Your task to perform on an android device: Open the Kindle app & recommend the Never Lie book from library to akashgahlot@google.com through email
Image 1: 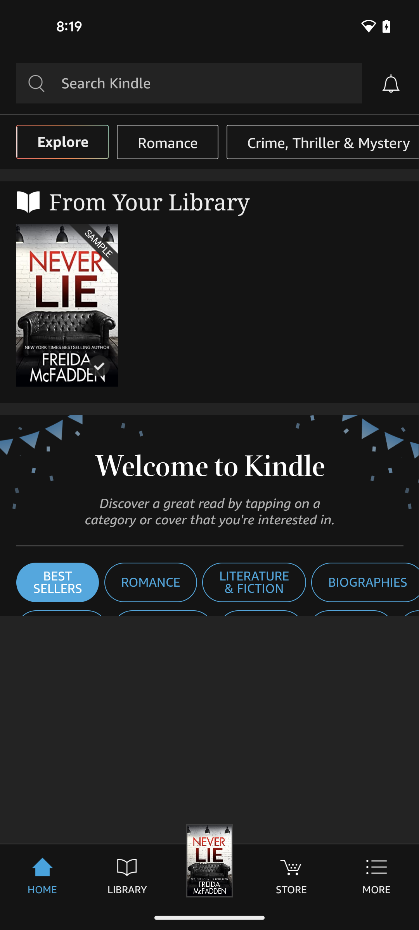
click on the Library tab at the bottom of the screen
Step 1: click (127, 874)
Image 3: 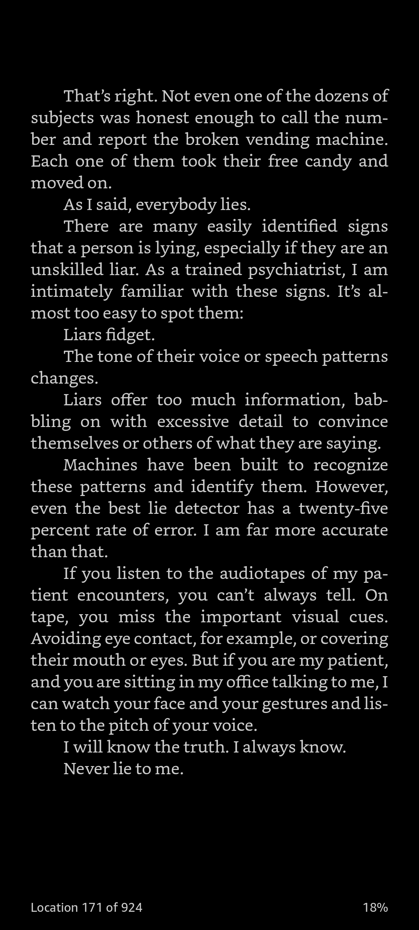
click on the Book page
Step 3: click (209, 465)
Image 4: 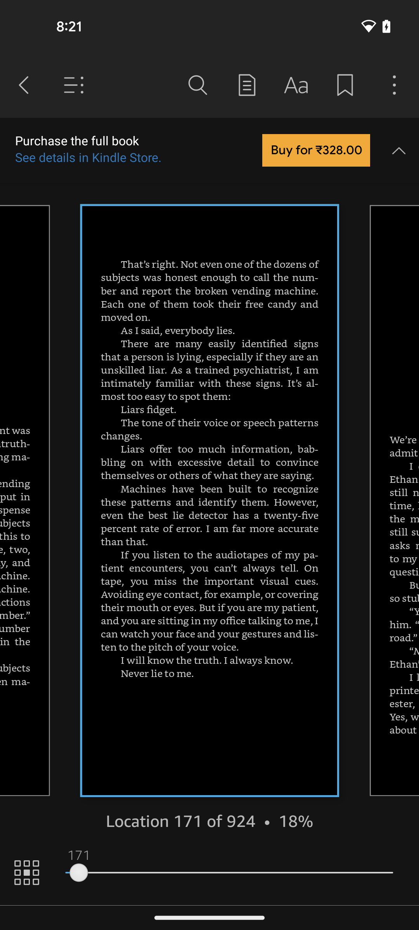
click on three dots at the top right corner of the screen
Step 4: click (394, 85)
Image 5: 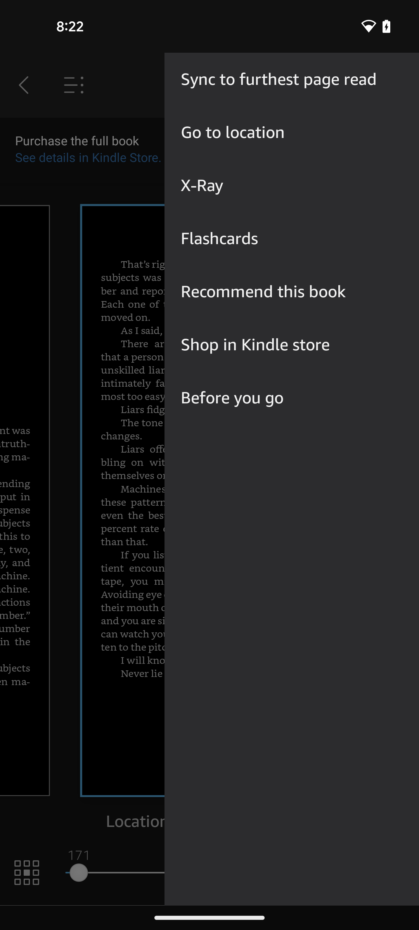
click on Recommend this book option
Step 5: click (263, 291)
Image 6: 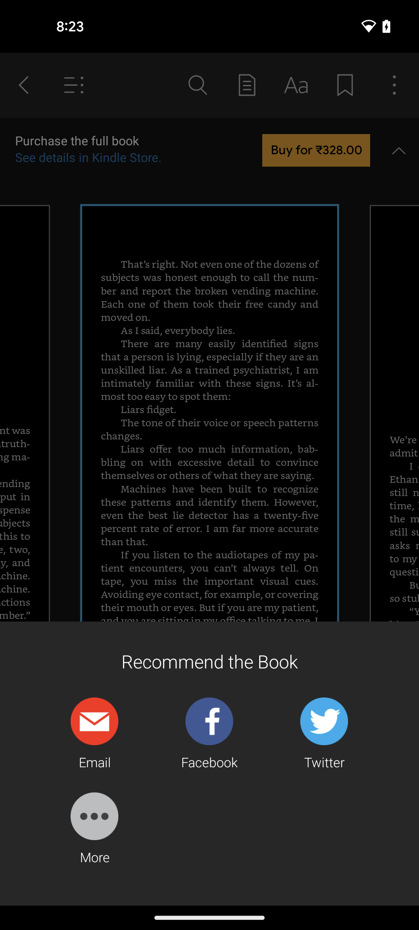
select the E-mail app from the bottom drawer
Step 6: click (90, 725)
Image 7: 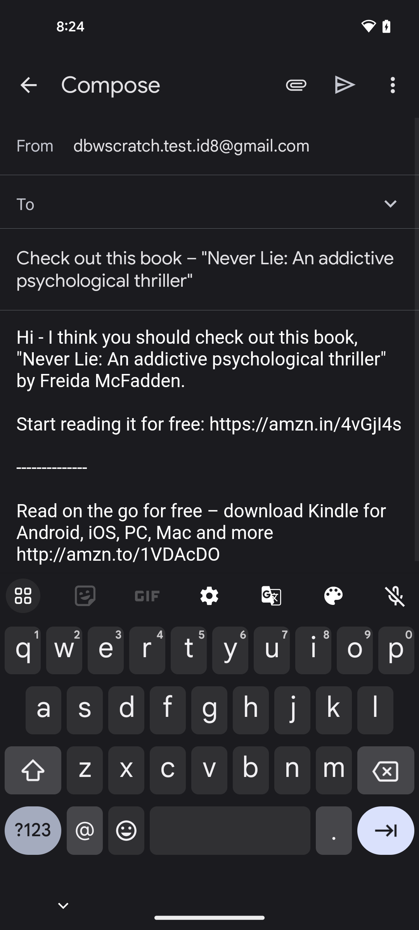
enter the email id of receiver akashgahlot@google.com
Step 7: type "akashgahlot@google.com"
Image 8: 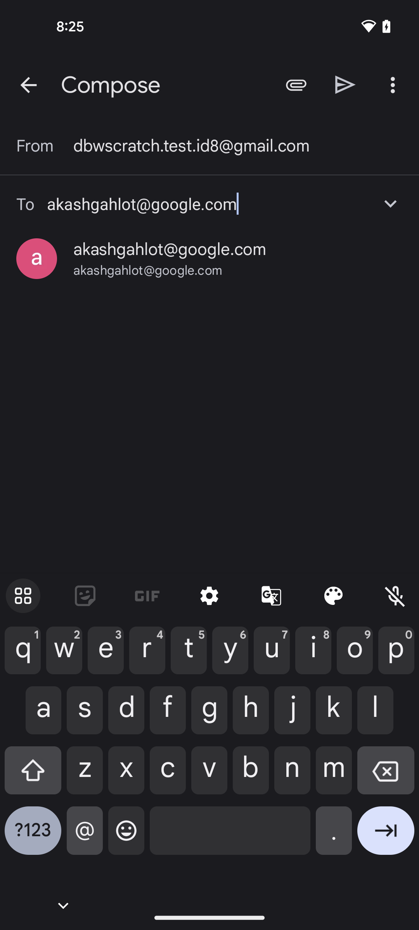
select the email id
Step 8: click (170, 249)
Image 9: 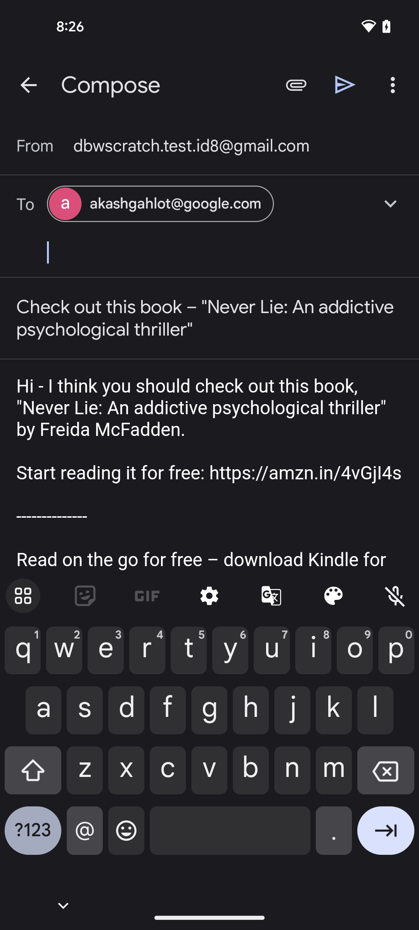
click on the send icon at the top right side of the screen
Step 9: click (345, 84)